Your task to perform on an android device: I have an old reminder saved with the title Friends that I want to delete because it is no longer useful.
Image 0: 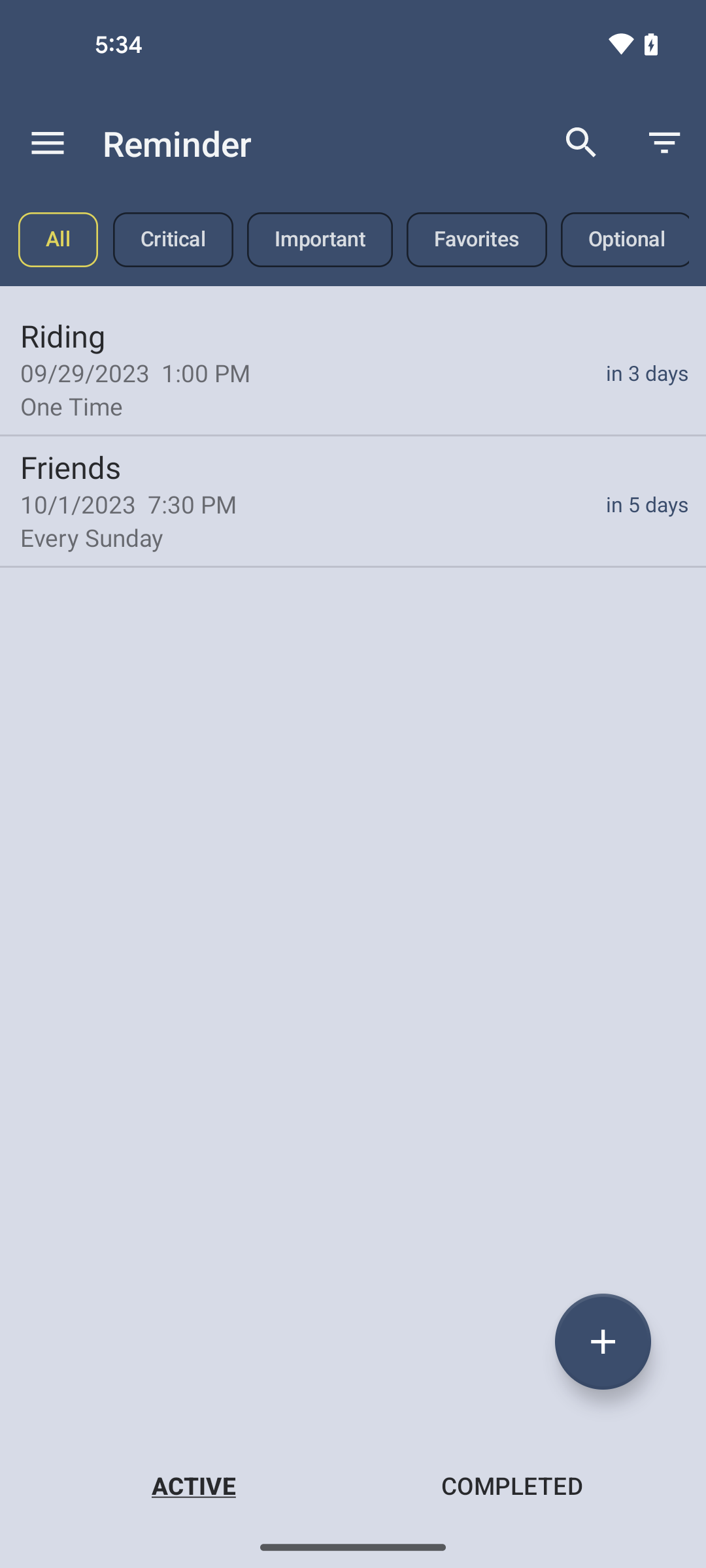
click on the Friends reminder
Step 0: click (122, 504)
Image 1: 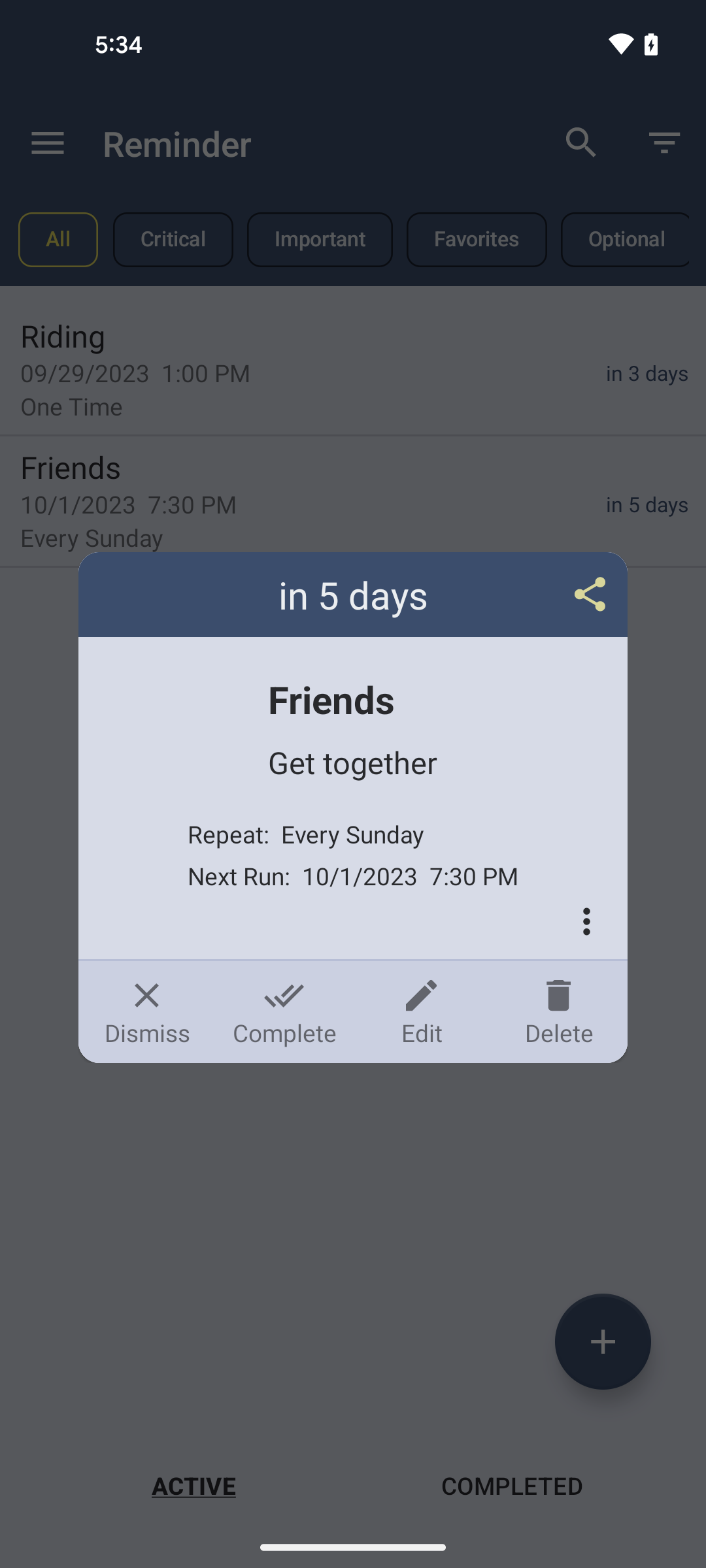
select the Delete option
Step 1: click (558, 1011)